Your task to perform on an android device: open the Todoist app and add a due date of 11th August 2023 for dance class 
Image 1: 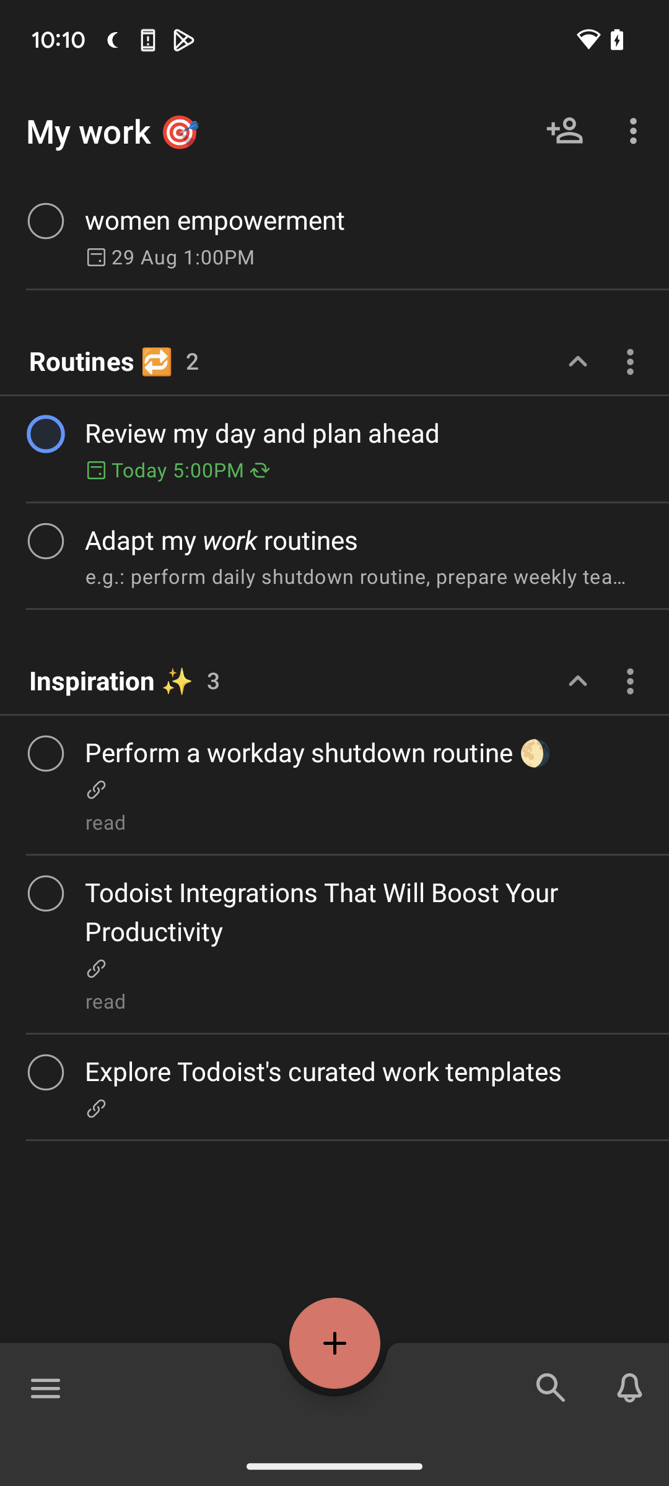
click on the three lines at the bottom right corner of the screen 
Step 1: click (45, 1388)
Image 2: 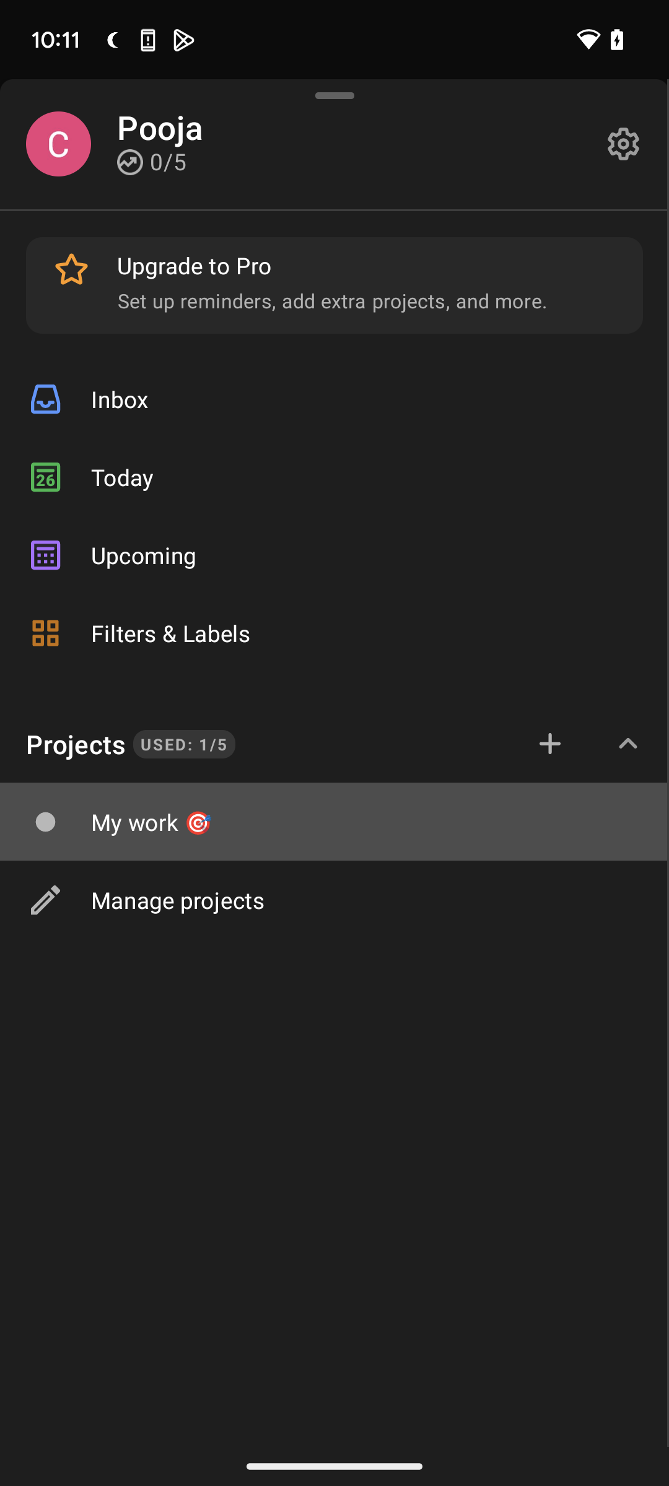
go to the inbox section 
Step 2: click (333, 399)
Image 3: 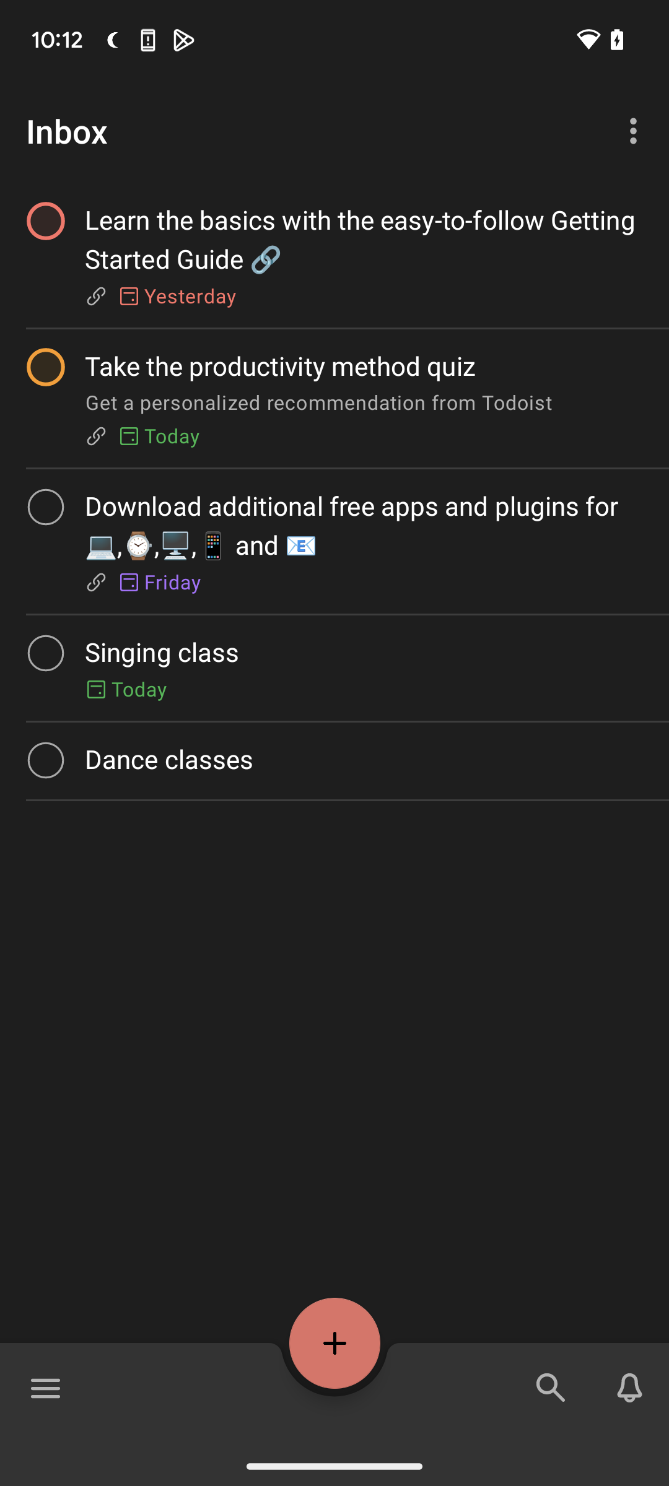
click on the dance classes
Step 3: click (364, 760)
Image 4: 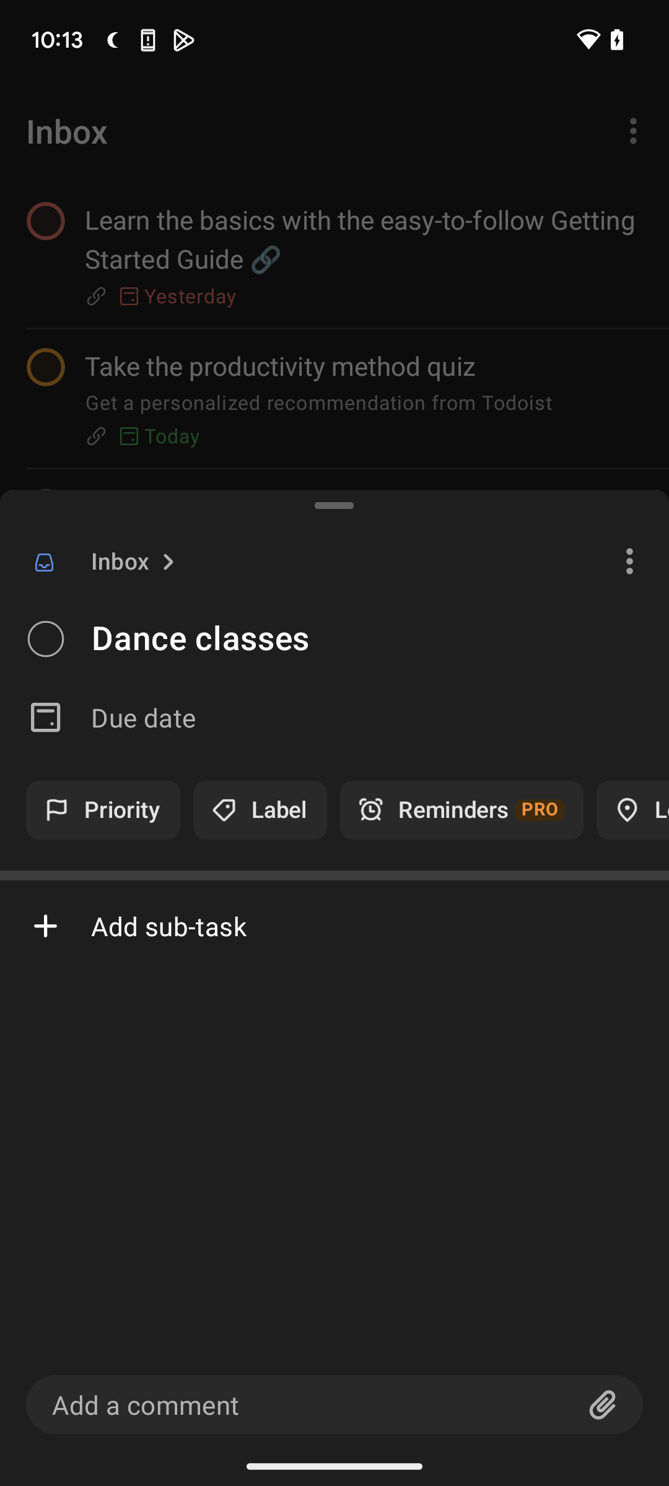
go to the due date section 
Step 4: click (144, 717)
Image 5: 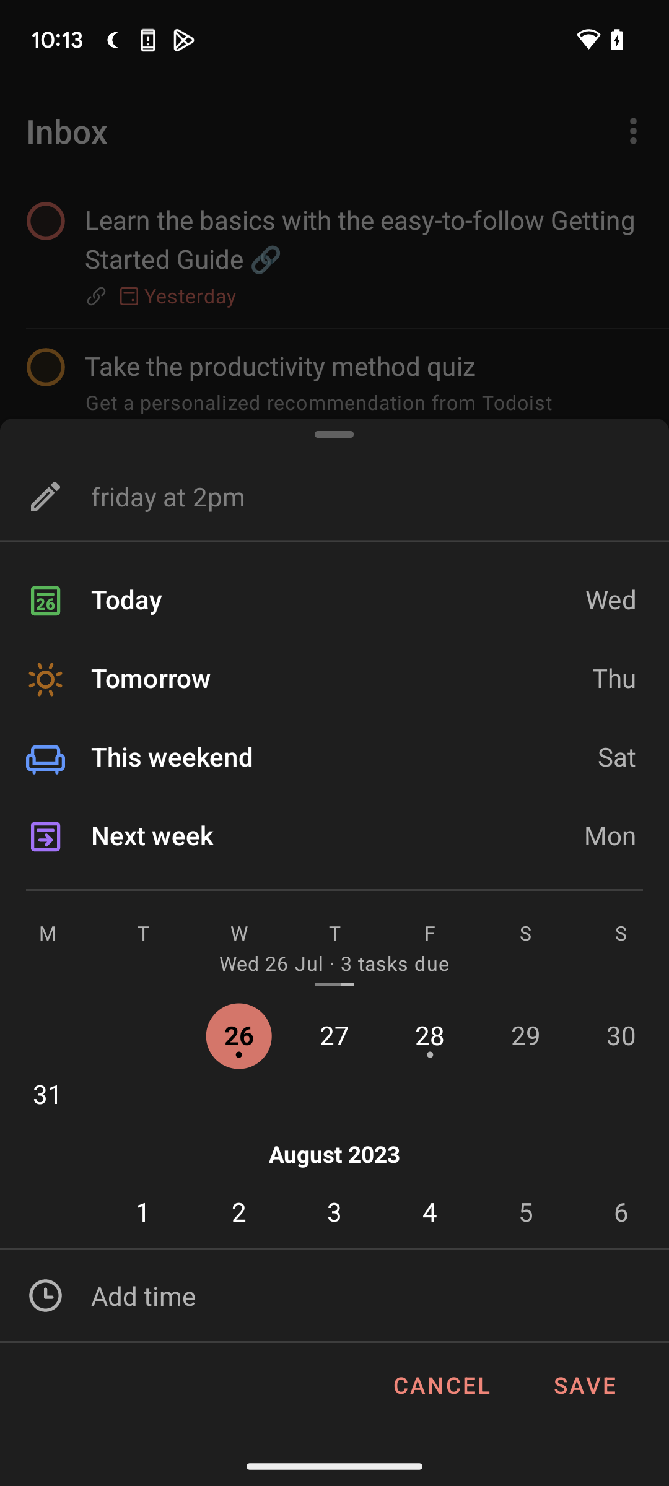
scroll down to view the calender
Step 5: scroll down
Image 6: 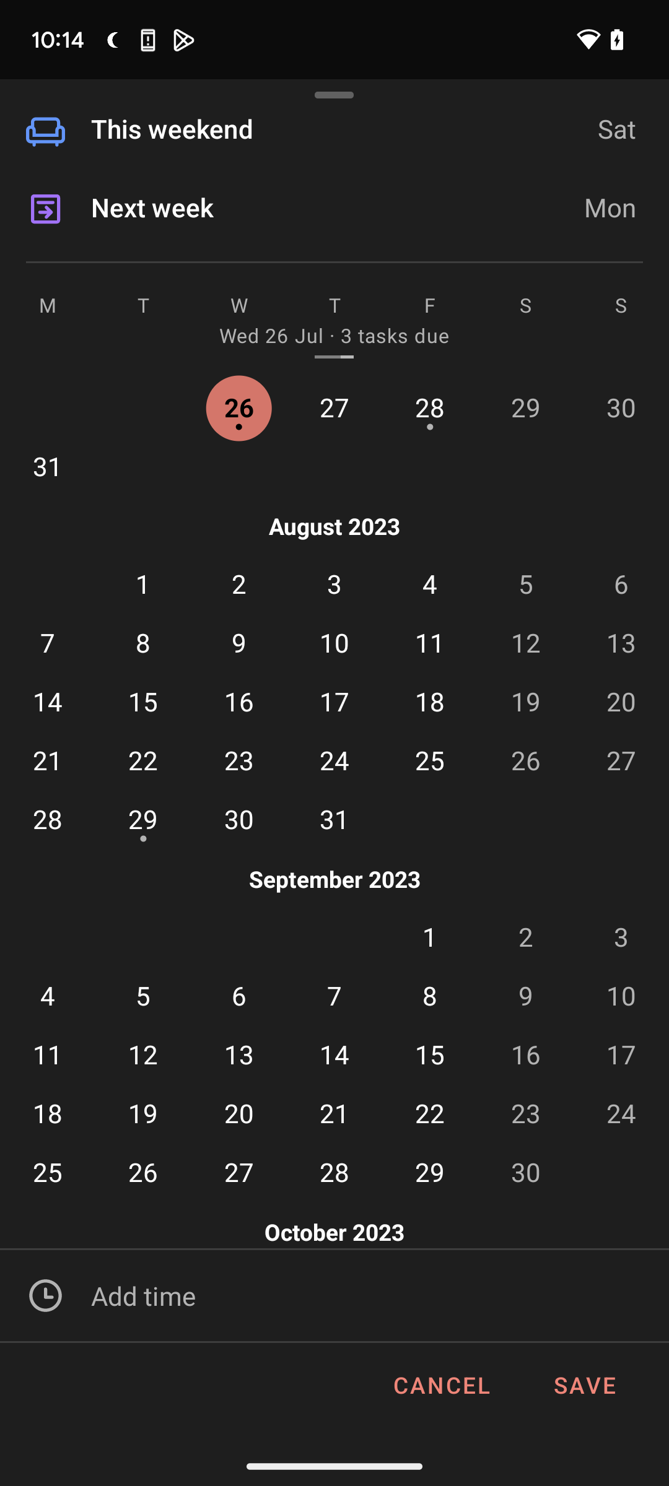
set the date 11th August 
Step 6: click (429, 652)